Your task to perform on an android device: In the Meditopia app, I would like to listen to the Sleep Meditation so i can have a peaceful night's rest.
Image 0: 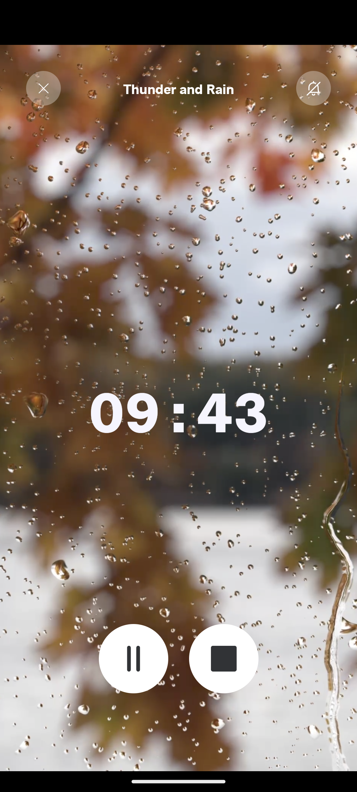
Click on the close icon
Step 0: click (41, 88)
Image 1: 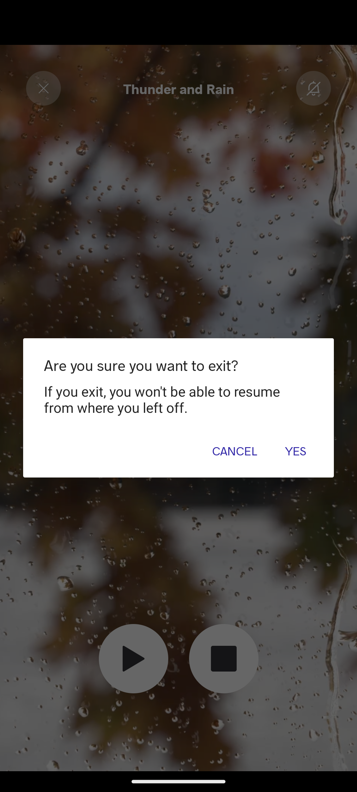
Click the yes option
Step 1: click (295, 450)
Image 2: 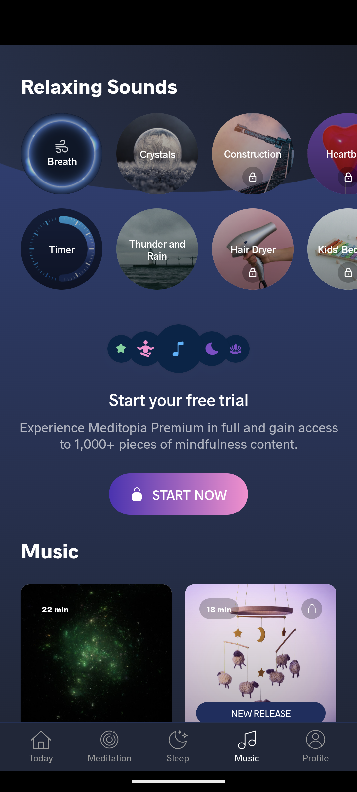
Go to the Sleep tab
Step 2: click (172, 747)
Image 3: 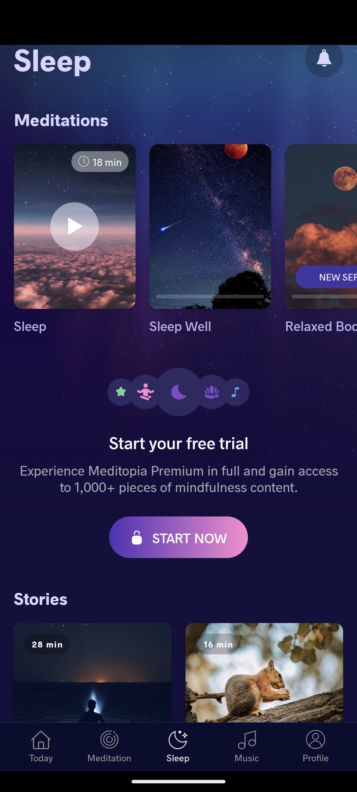
Click on the first sleep meditation
Step 3: click (70, 220)